Your task to perform on an android device: I'm going to Berlin for a vacation next week. Can you look for a flight on the night of October 17 and a return trip on the 22nd on the Expedia app for me?
Image 0: 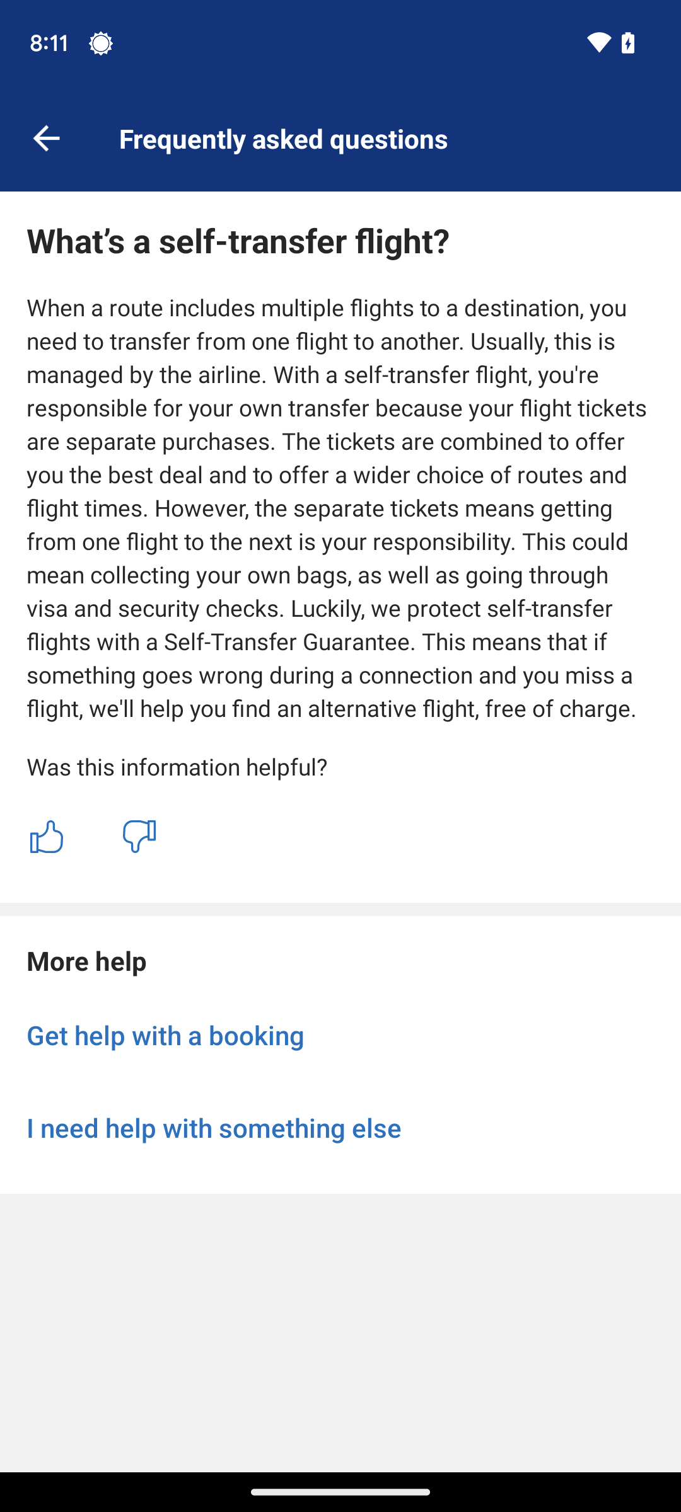
Open the Expedia app.
Step 0: open app "Expedia"
Image 1: 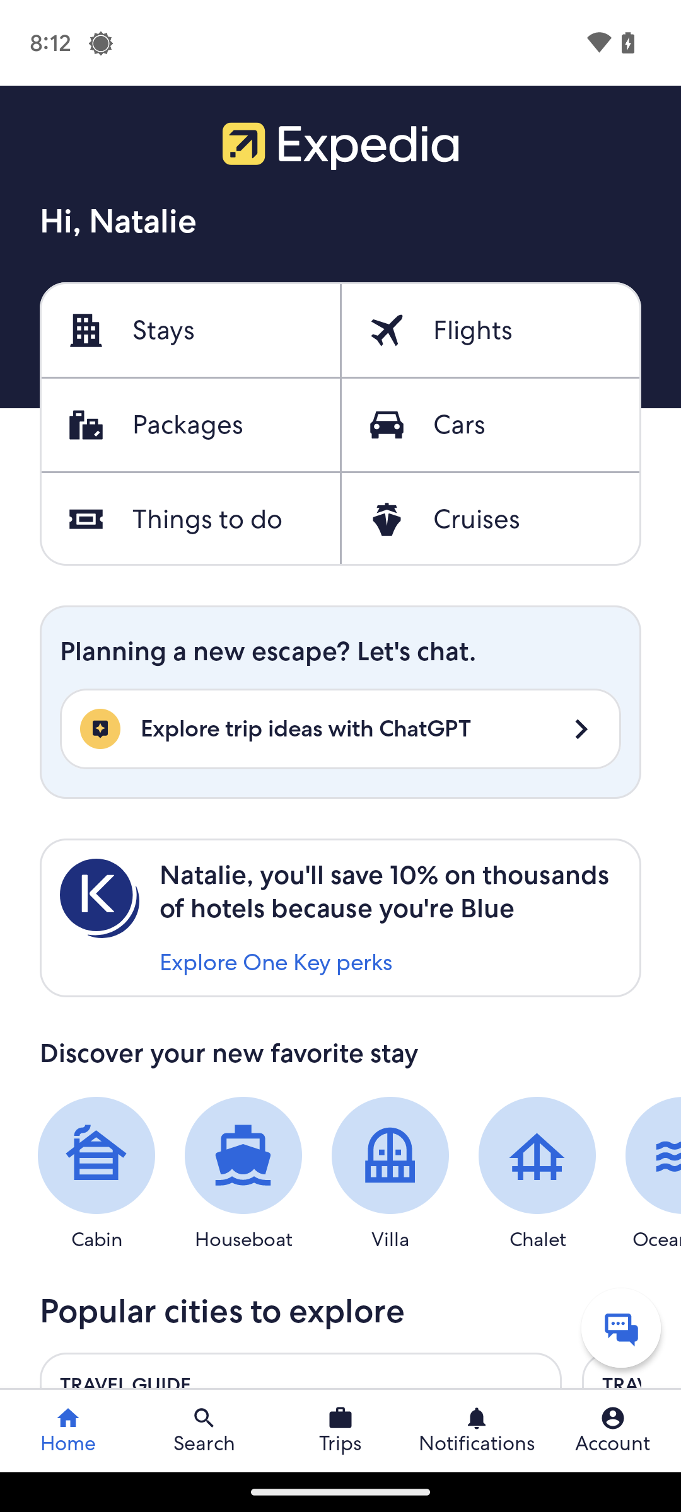
Click on the Flights tab.
Step 1: click (473, 331)
Image 2: 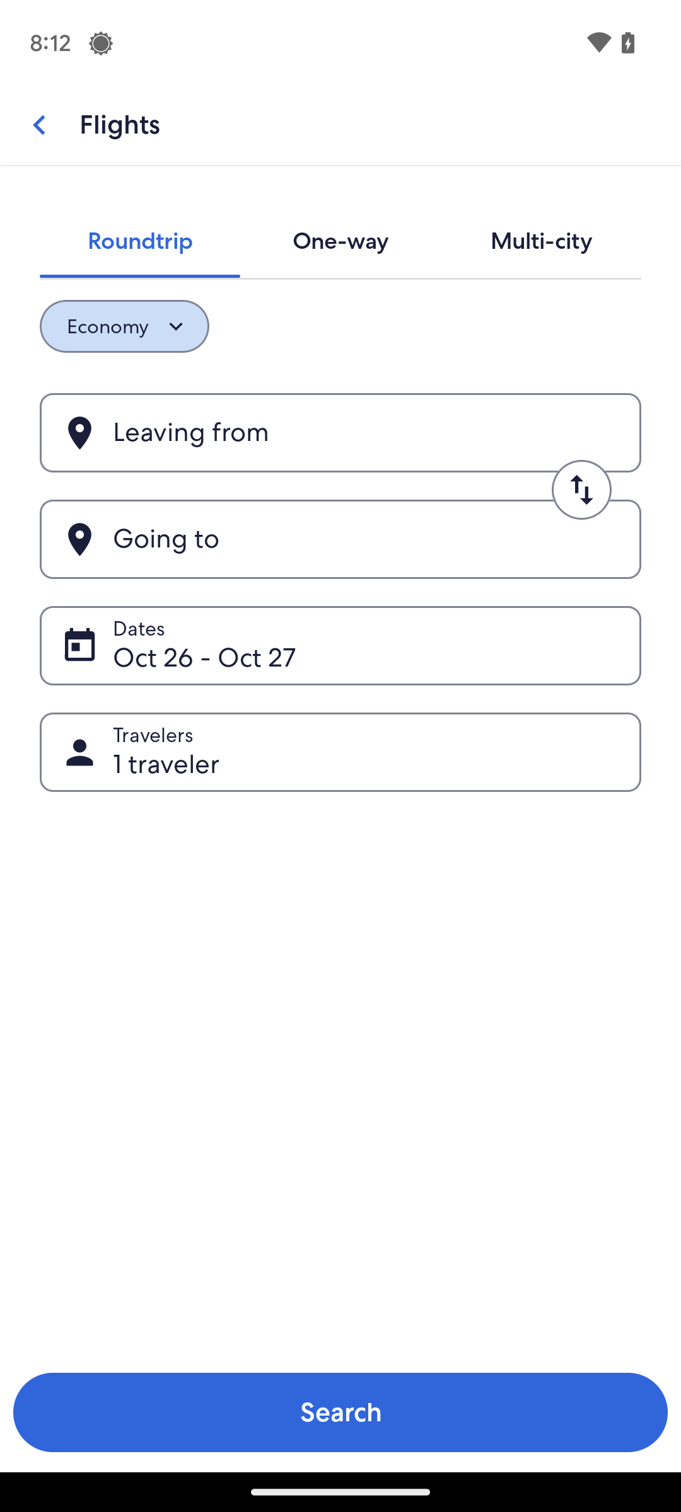
Click on the Leaving From tab.
Step 2: click (340, 432)
Image 3: 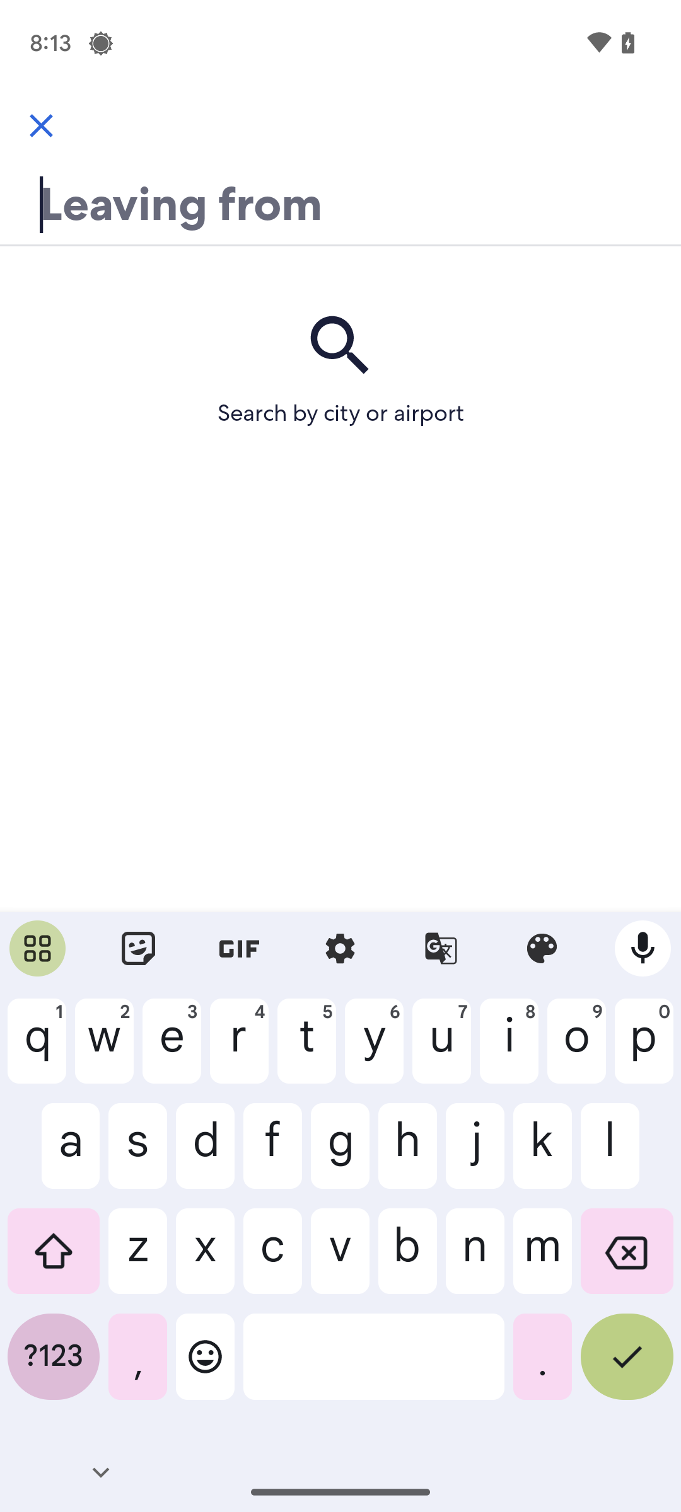
Type in the departure point: Rotterdam (RTM) Airport.
Step 3: type "Rotterdam (RTM) Airport"
Image 4: 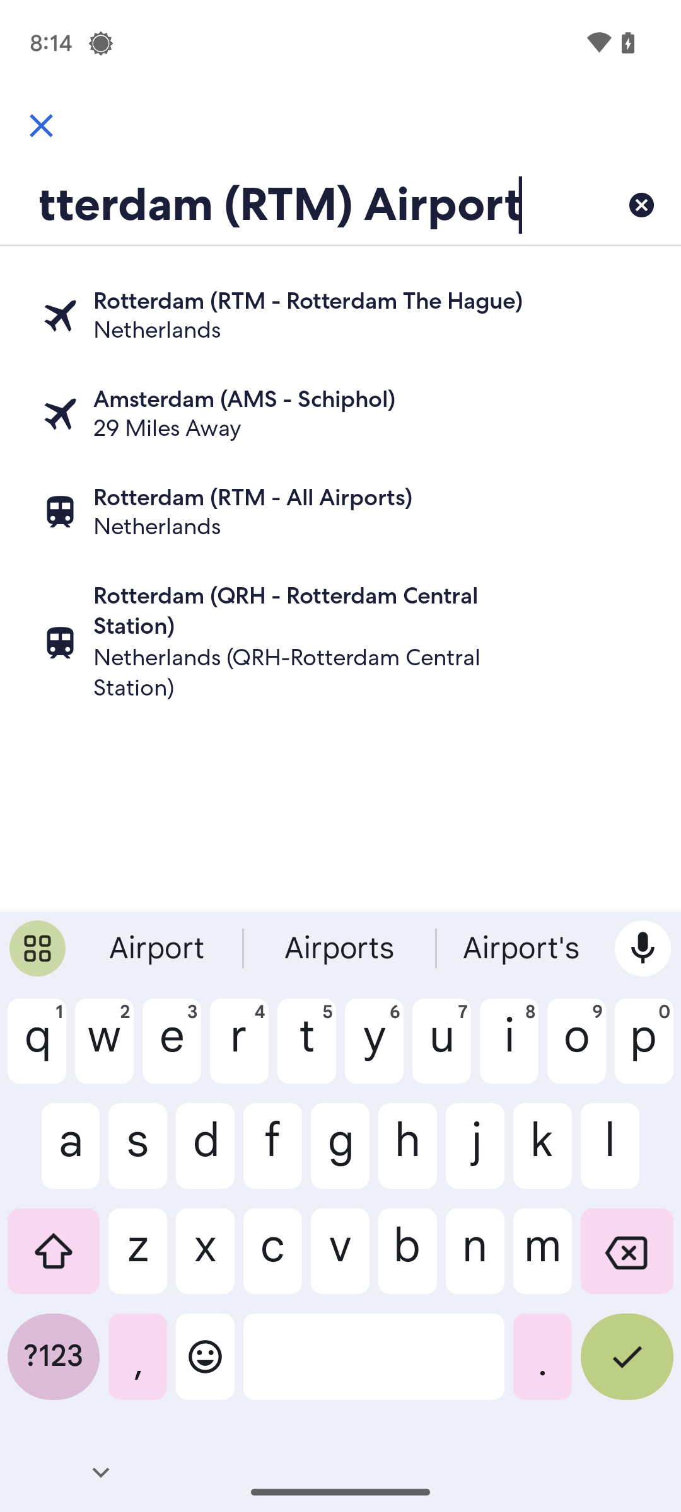
Click on the first search result.
Step 4: click (340, 315)
Image 5: 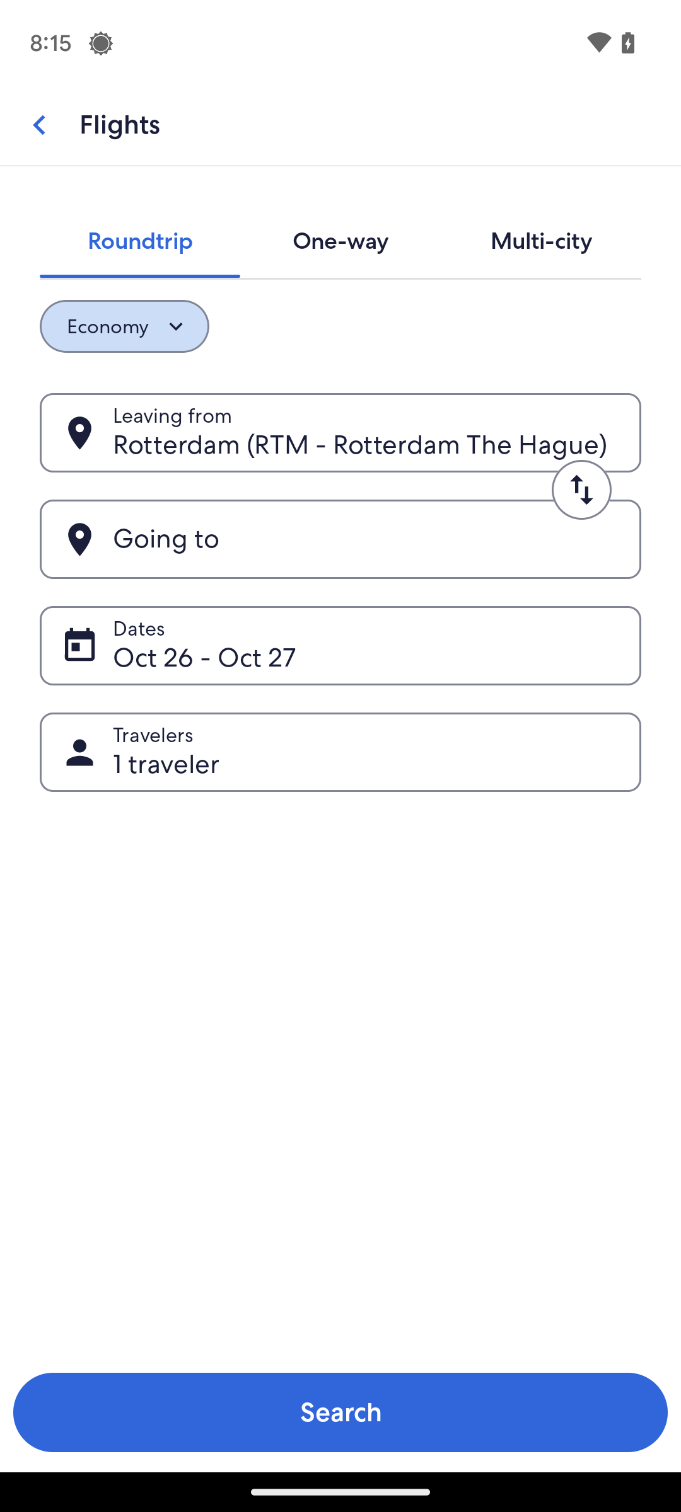
Click on the Going to tab.
Step 5: click (340, 539)
Image 6: 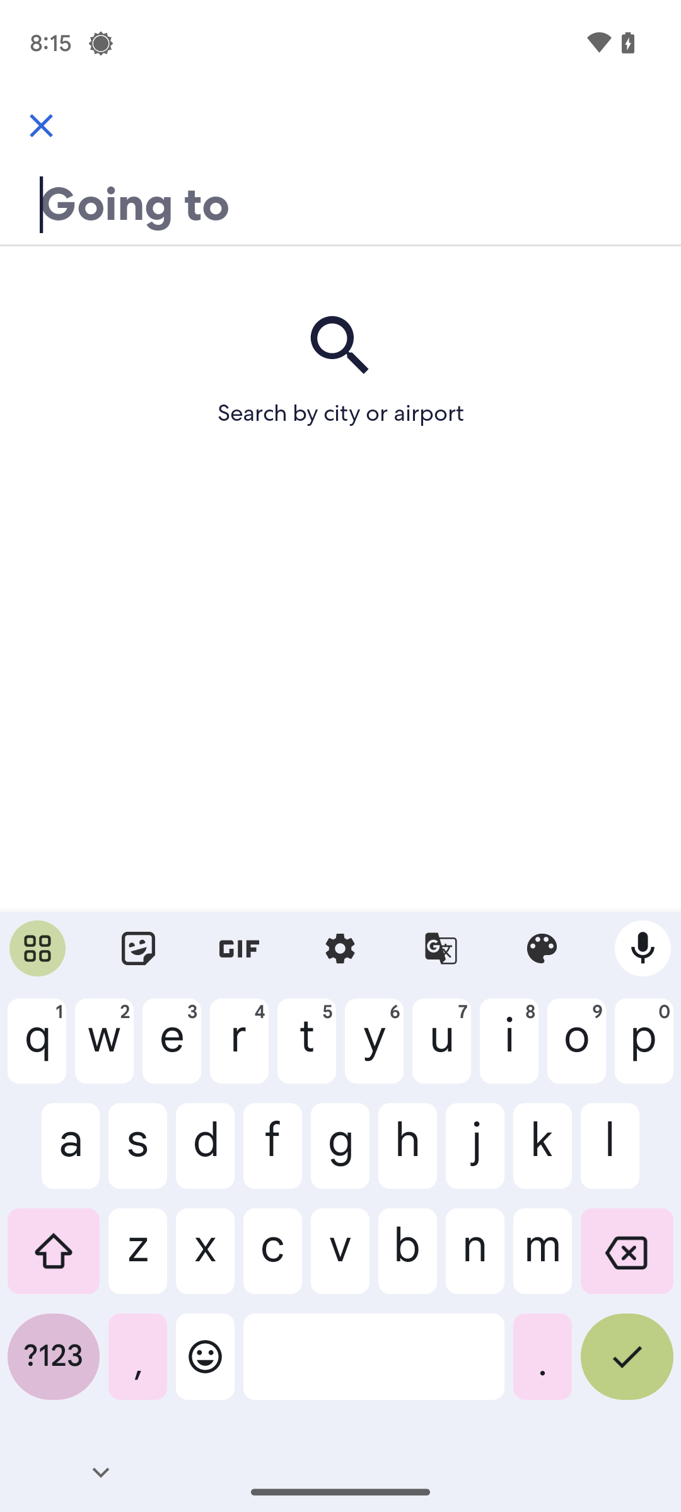
Type in the arrival point: Berlin.
Step 6: type "Berlin"
Image 7: 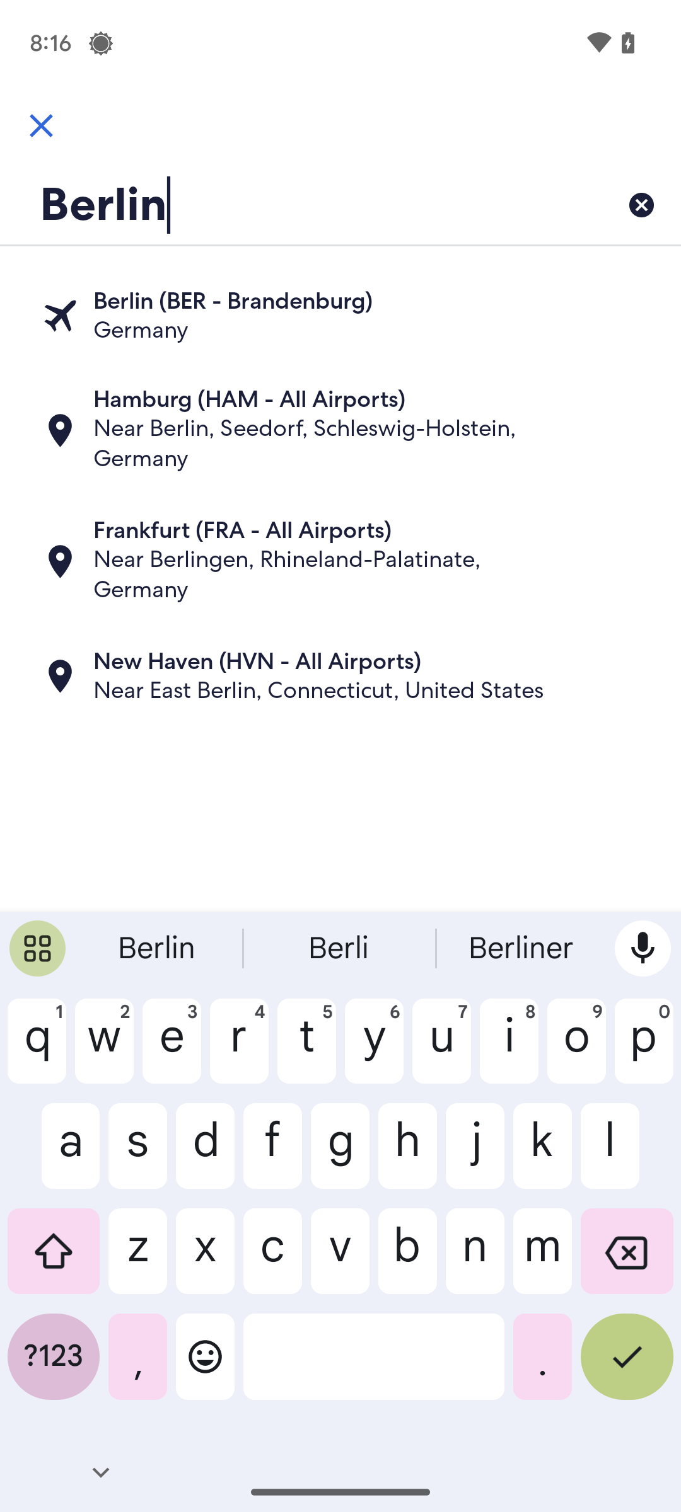
Click on the first search result.
Step 7: click (340, 315)
Image 9: 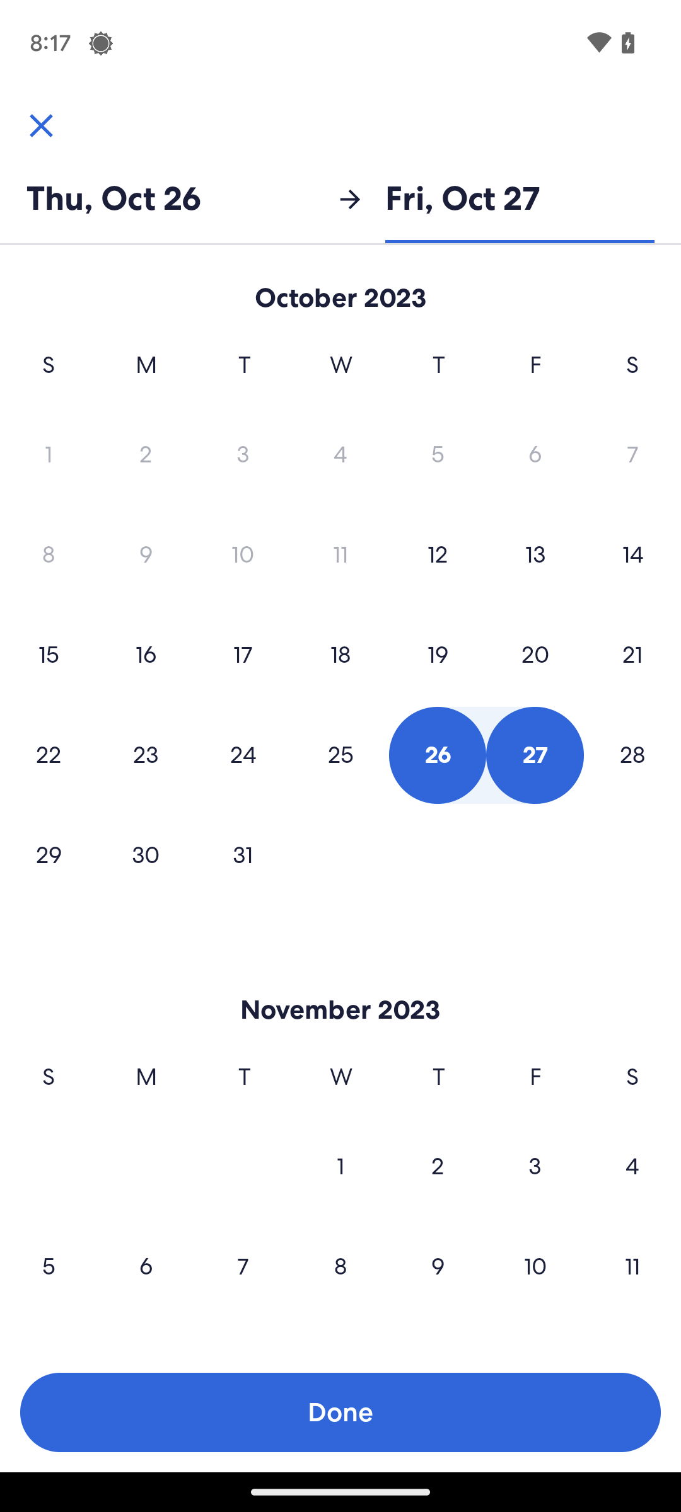
Select the dates of the fights.
Step 9: click (242, 655)
Image 10: 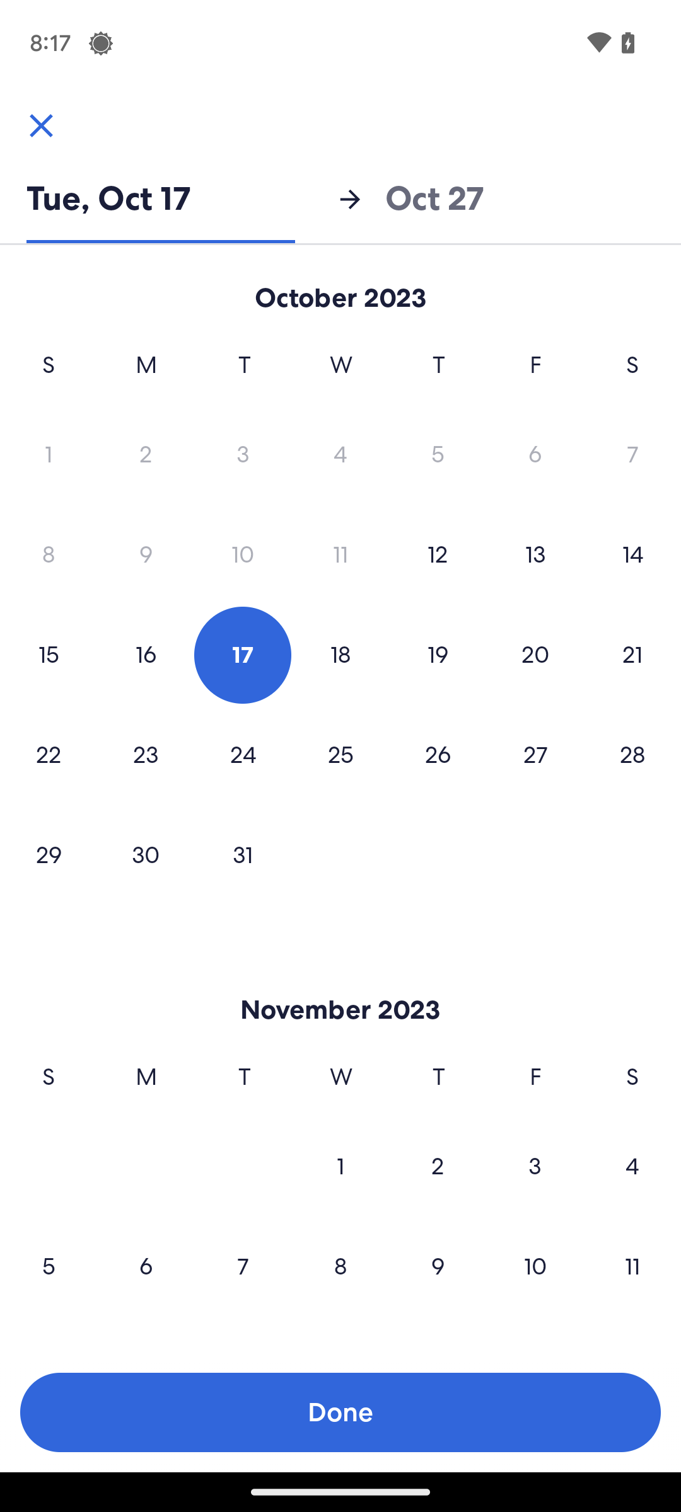
Select the dates of the fights.
Step 10: click (49, 755)
Image 12: 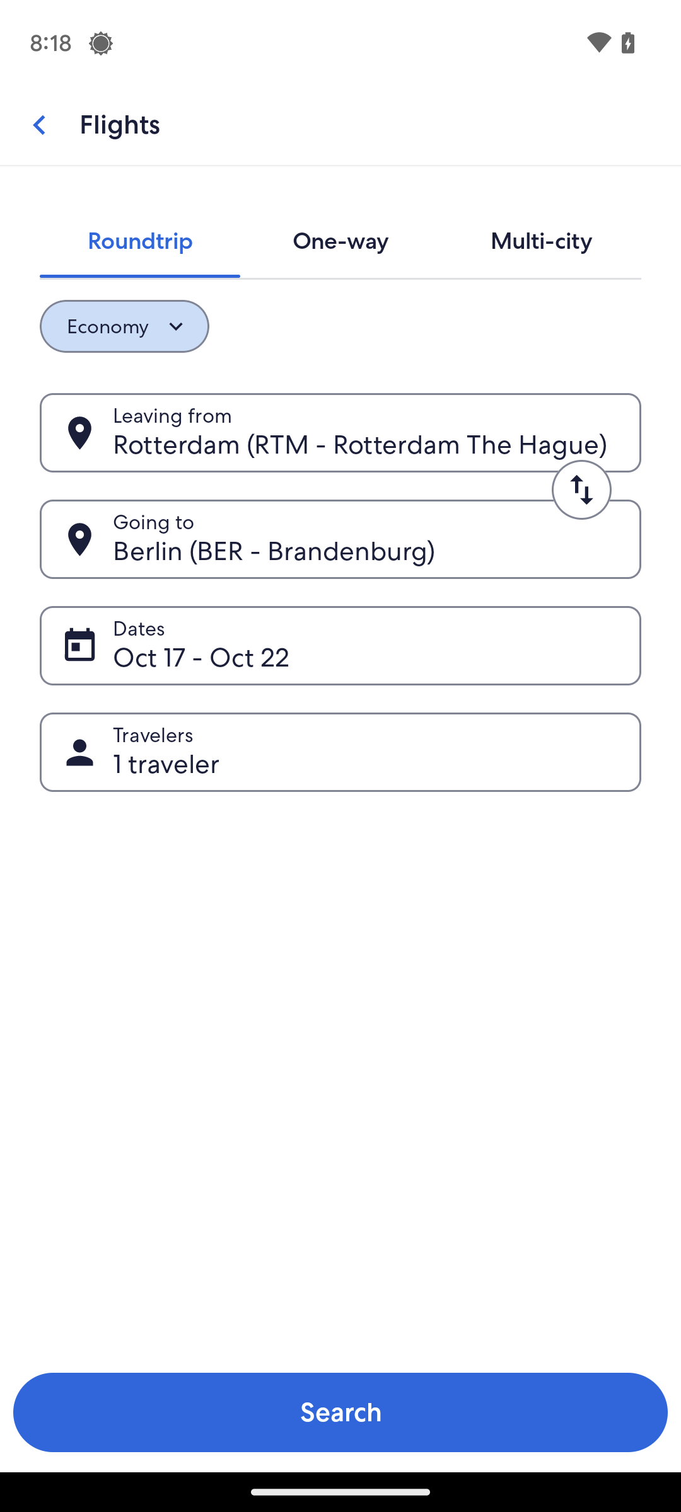
At the bottom of the screen, click on the Search tab.
Step 12: click (340, 1412)